Your task to perform on an android device: In the Weather app. Check the current weather conditions in Mumbai and the forecast on the display.
Image 0: 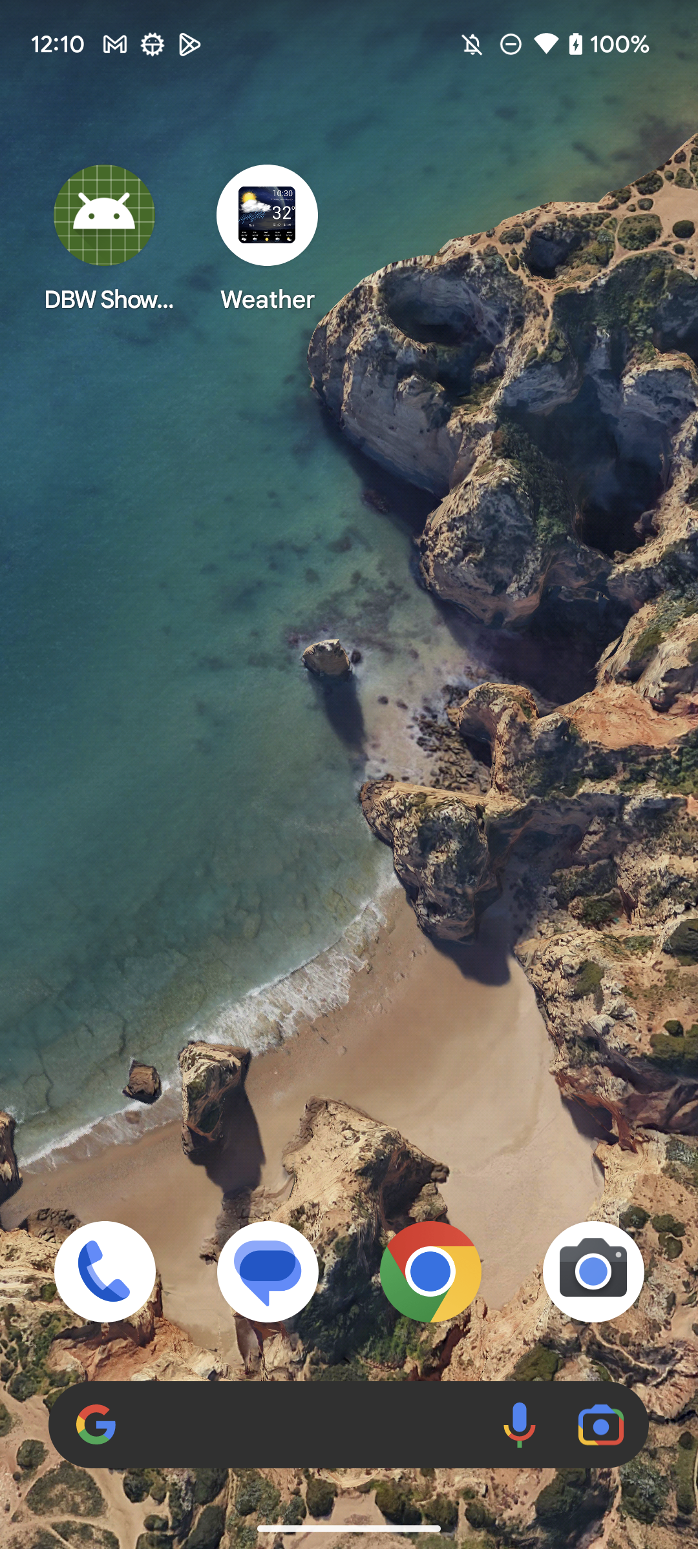
Open the Weather app
Step 0: open app "Weather"
Image 1: 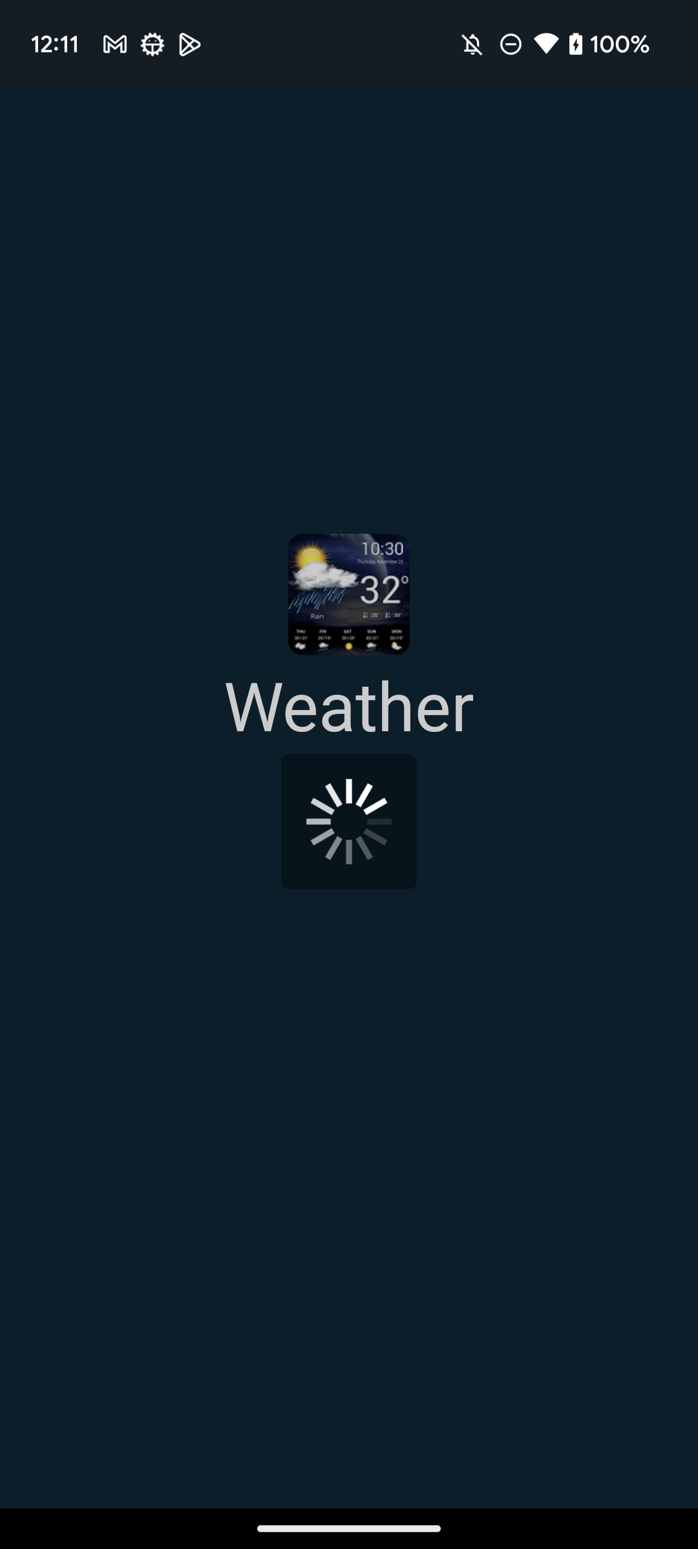
Open the Weather app
Step 1: wait
Image 2: 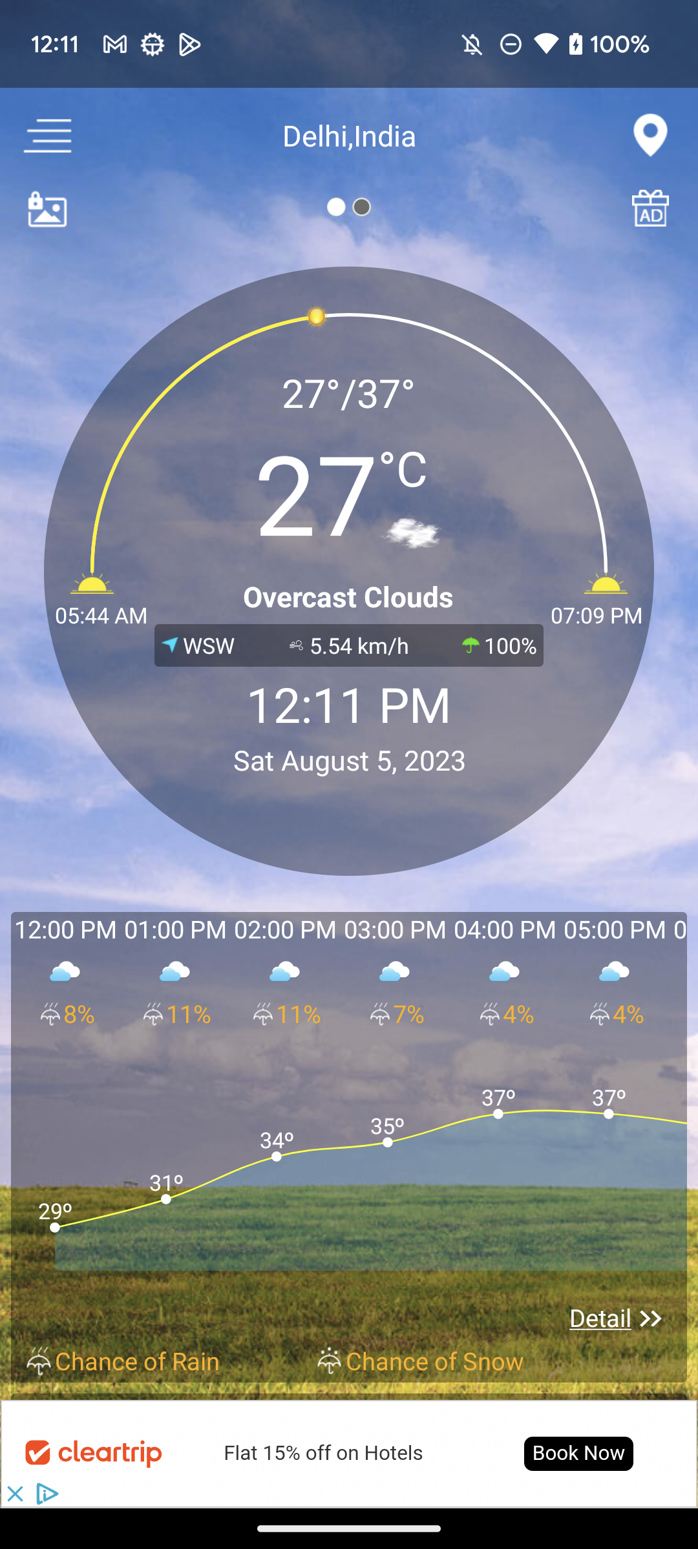
Click on the Delhi,India location at the top of the screen
Step 2: click (348, 135)
Image 3: 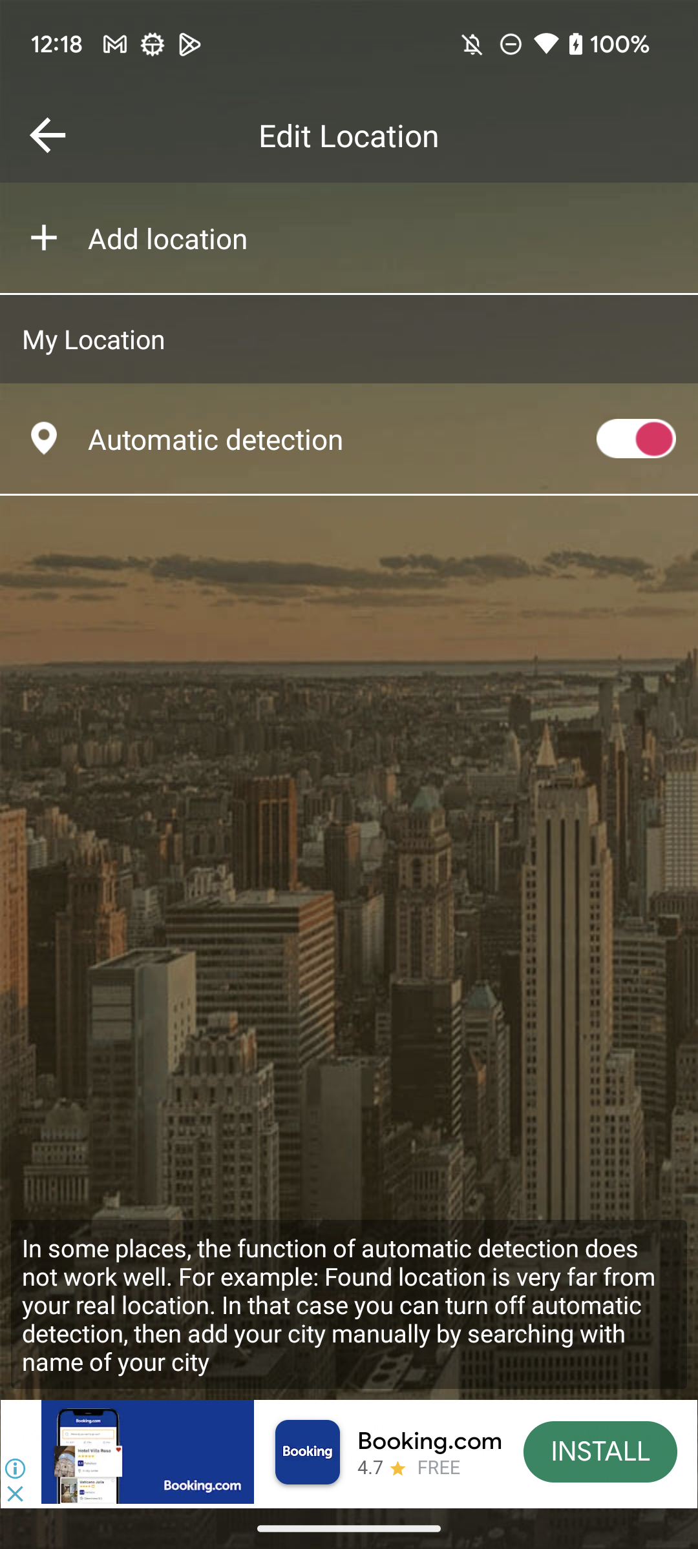
Click on the Add location option
Step 3: click (167, 238)
Image 4: 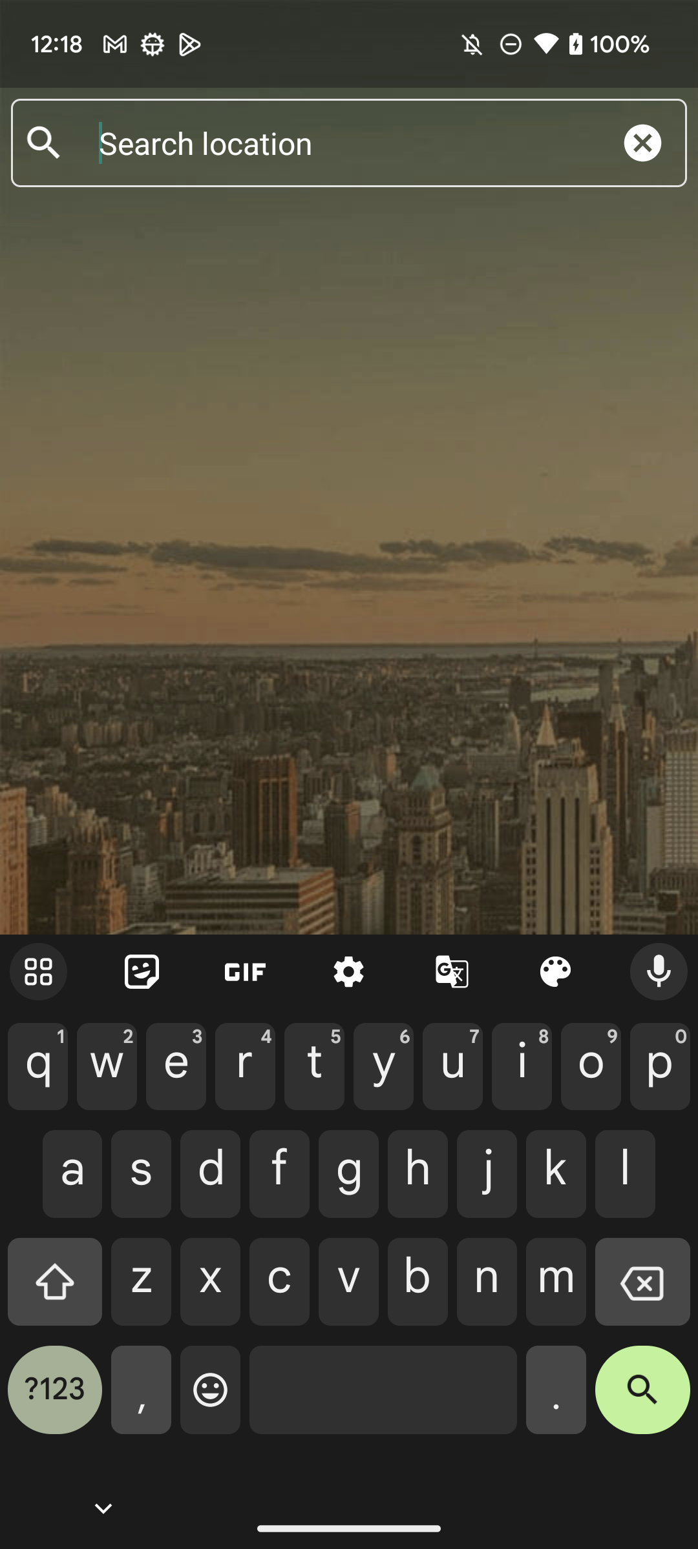
Type"Mumbai" in search bar
Step 4: type "Mumbai"
Image 5: 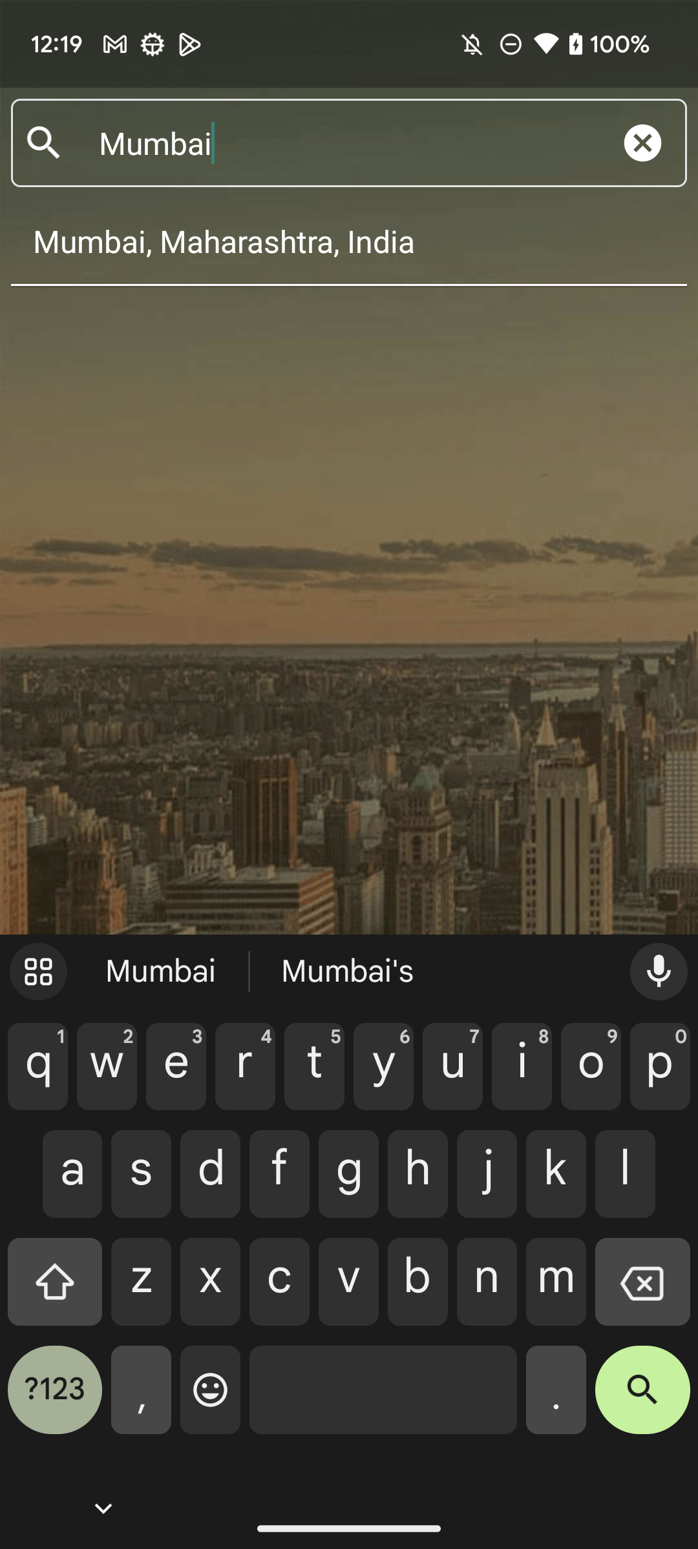
Click on the Mumbai, Maharashtra, India result
Step 5: click (349, 241)
Image 6: 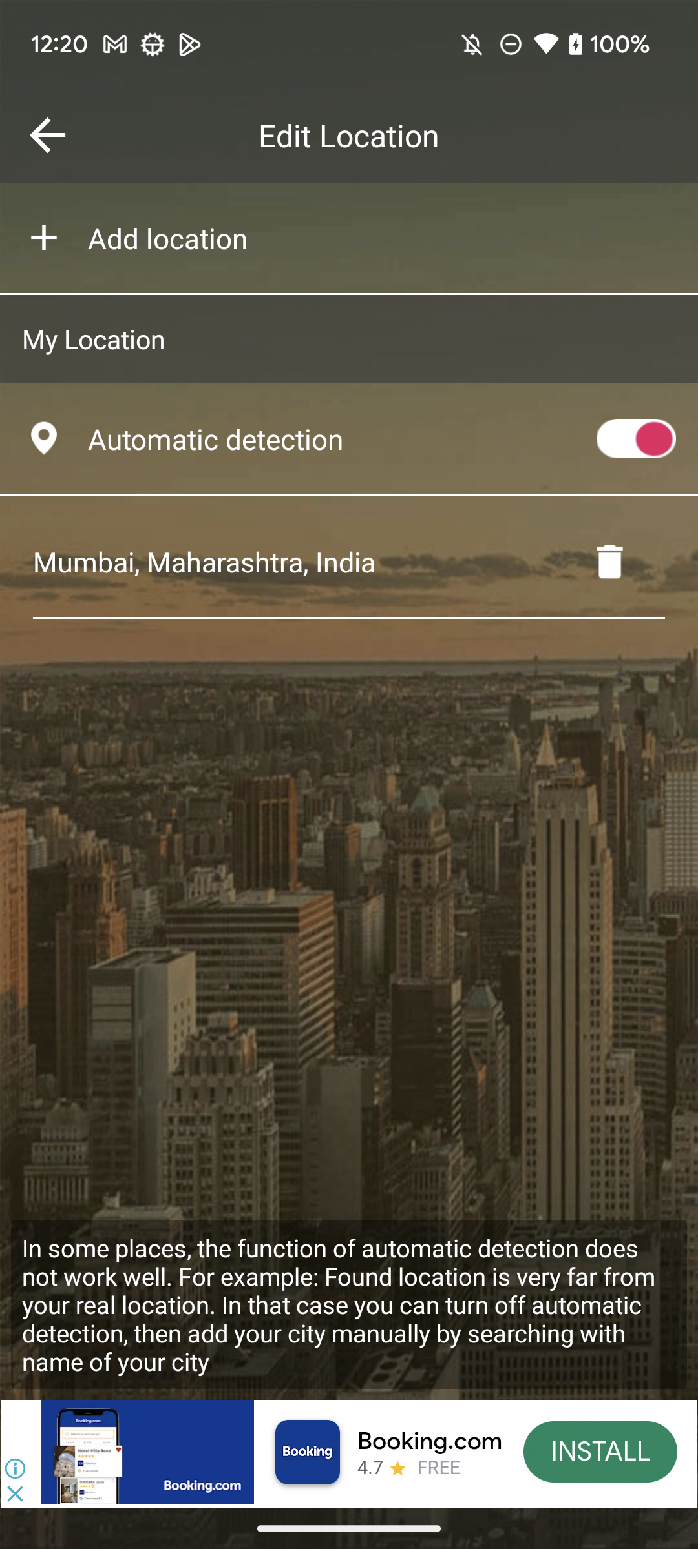
Click on Mumbai,Maharashtra,India Weather
Step 6: click (293, 562)
Image 7: 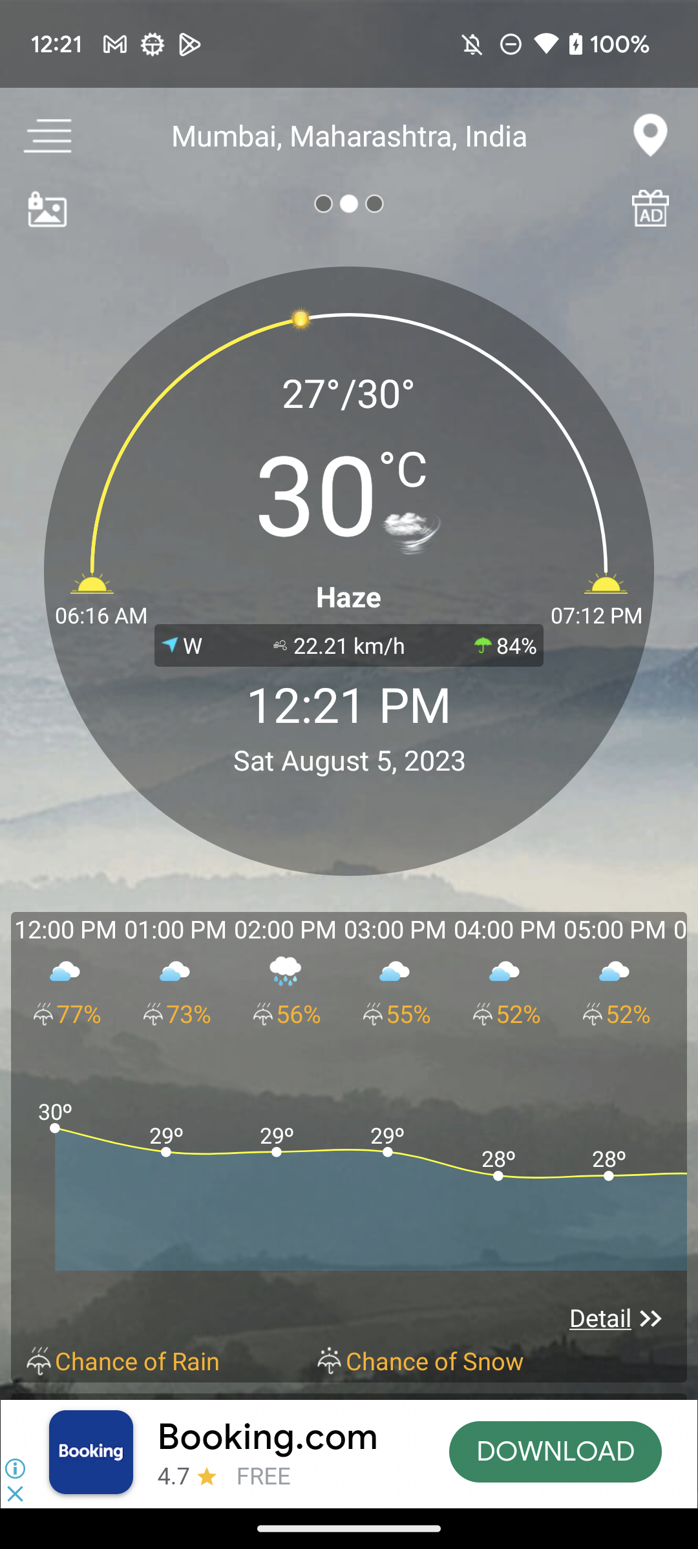
Scroll up to view the more forecast
Step 7: scroll down
Image 8: 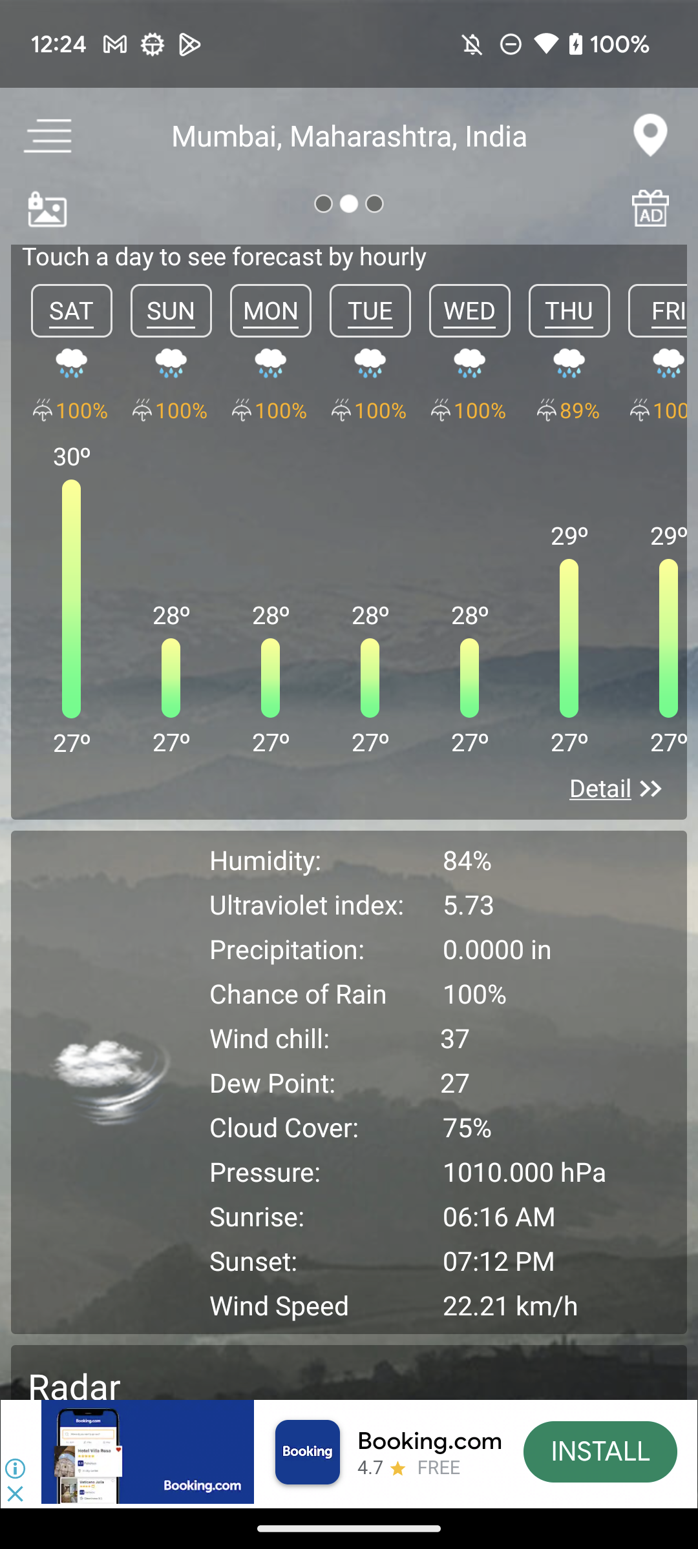
Scroll up to view the more forecast
Step 8: scroll down